Your task to perform on an android device: I want to look through brand-new, size L t-shirts for wearing to my office using the Bewakoof App.
Image 0: 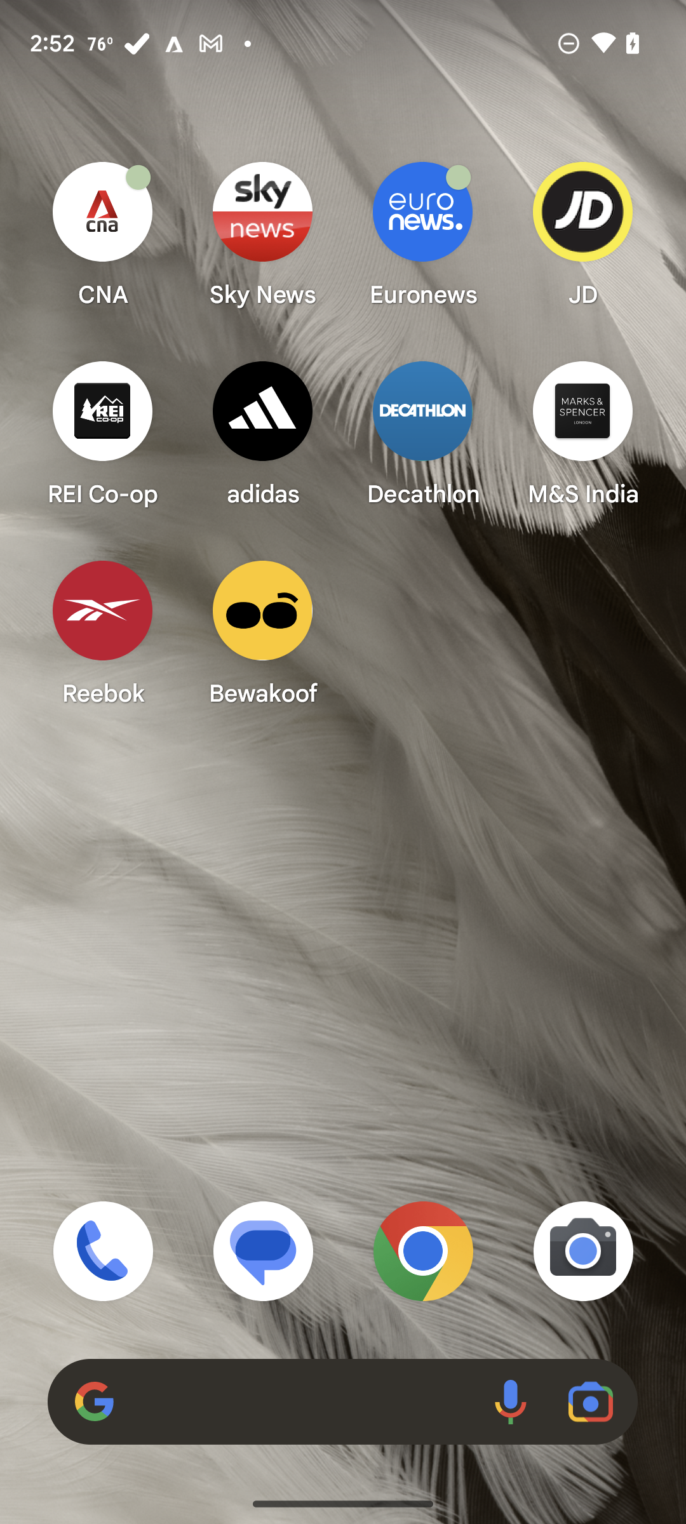
Open Bewakoof app
Step 0: click (263, 631)
Image 1: 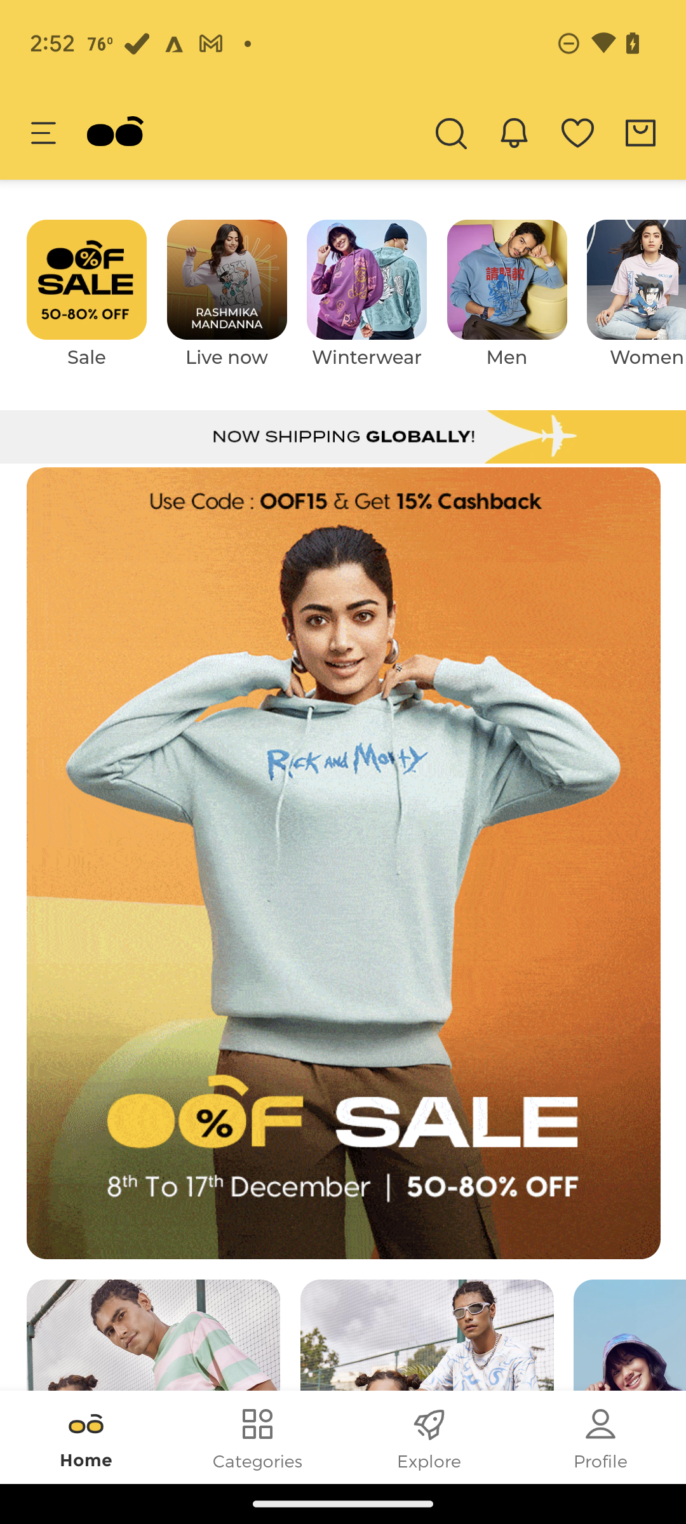
Click on the search icon
Step 1: click (450, 126)
Image 2: 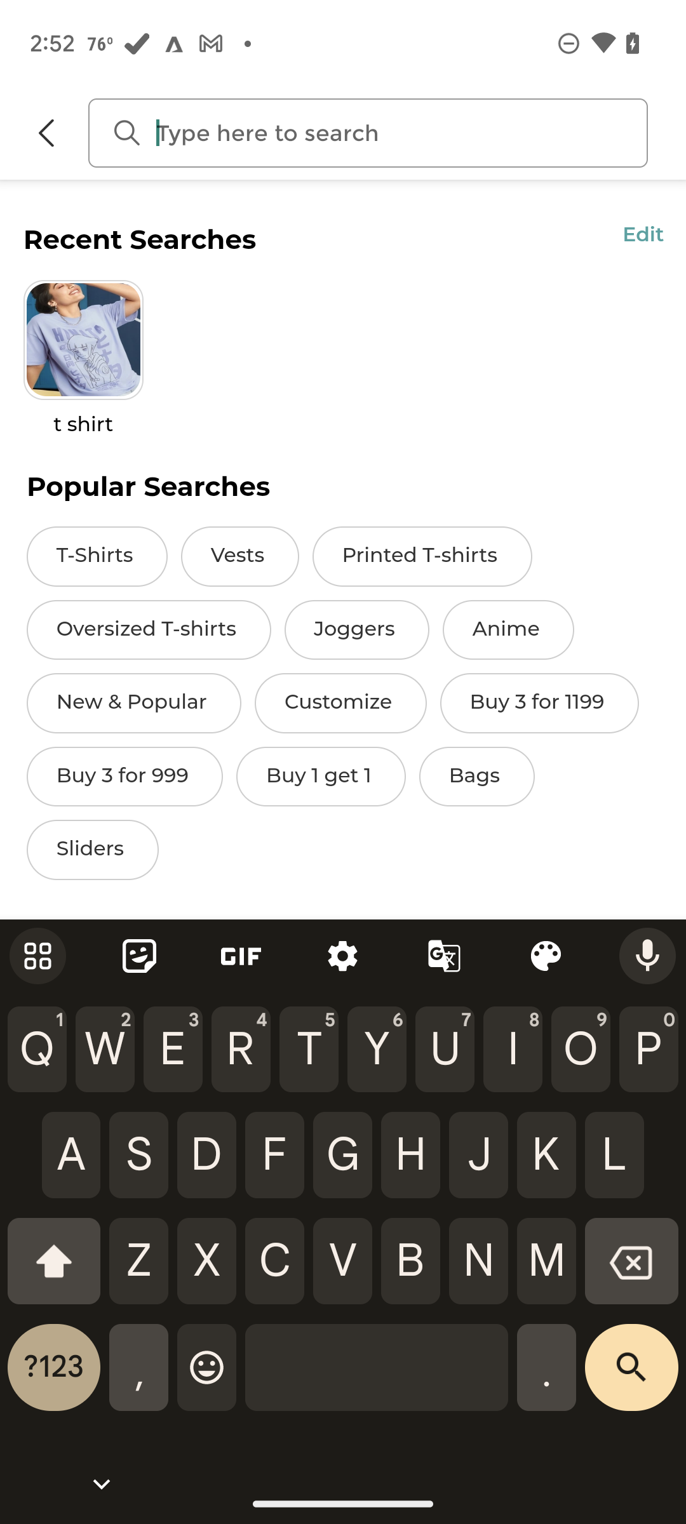
Select T-shirts
Step 2: click (97, 557)
Image 3: 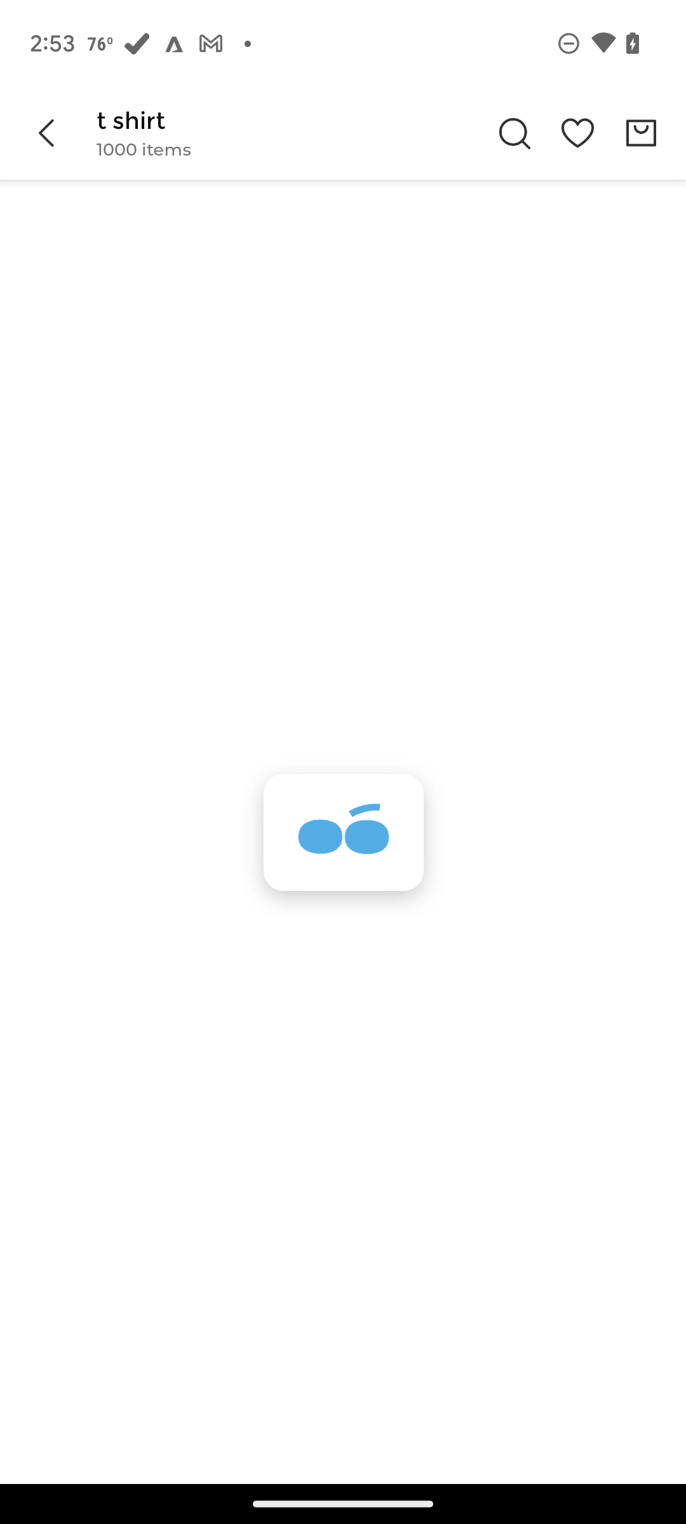
Select T-shirts
Step 3: wait
Image 4: 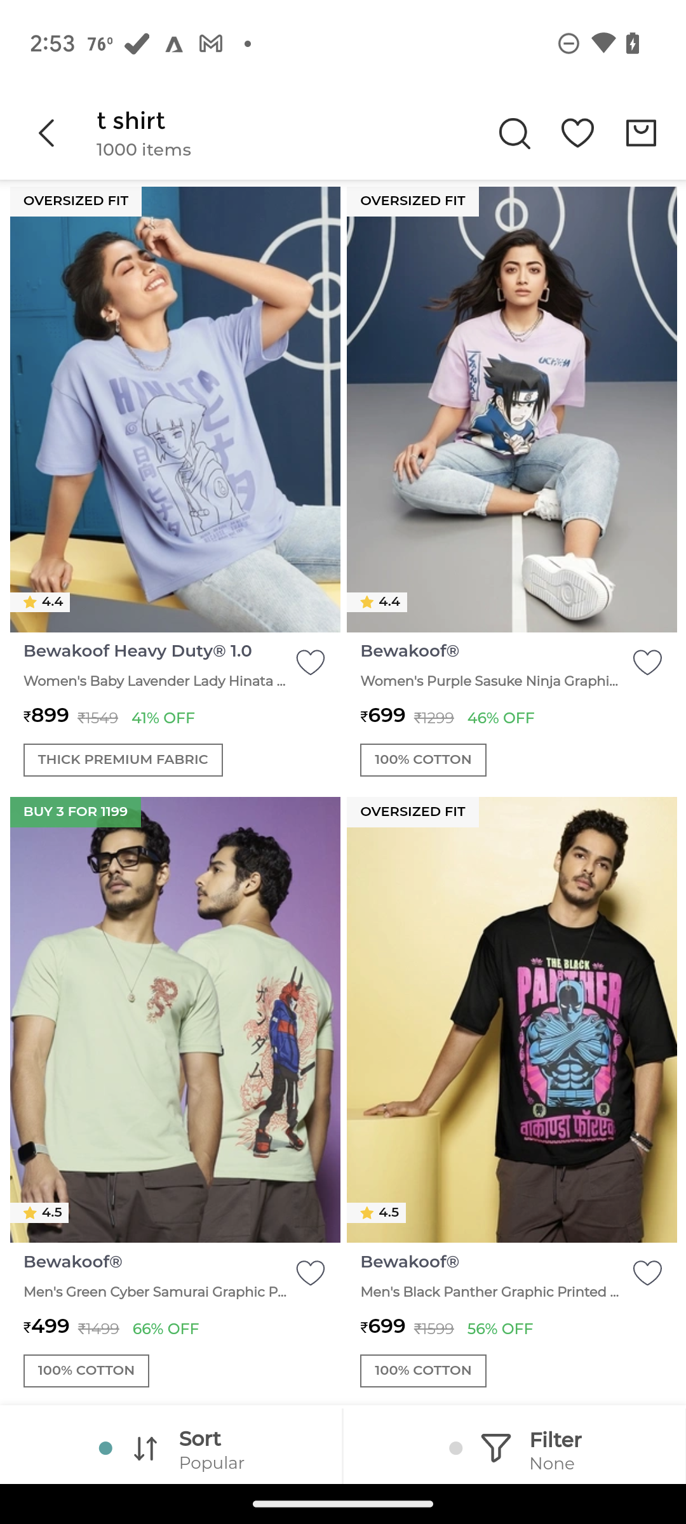
Select filter
Step 4: click (344, 1473)
Image 5: 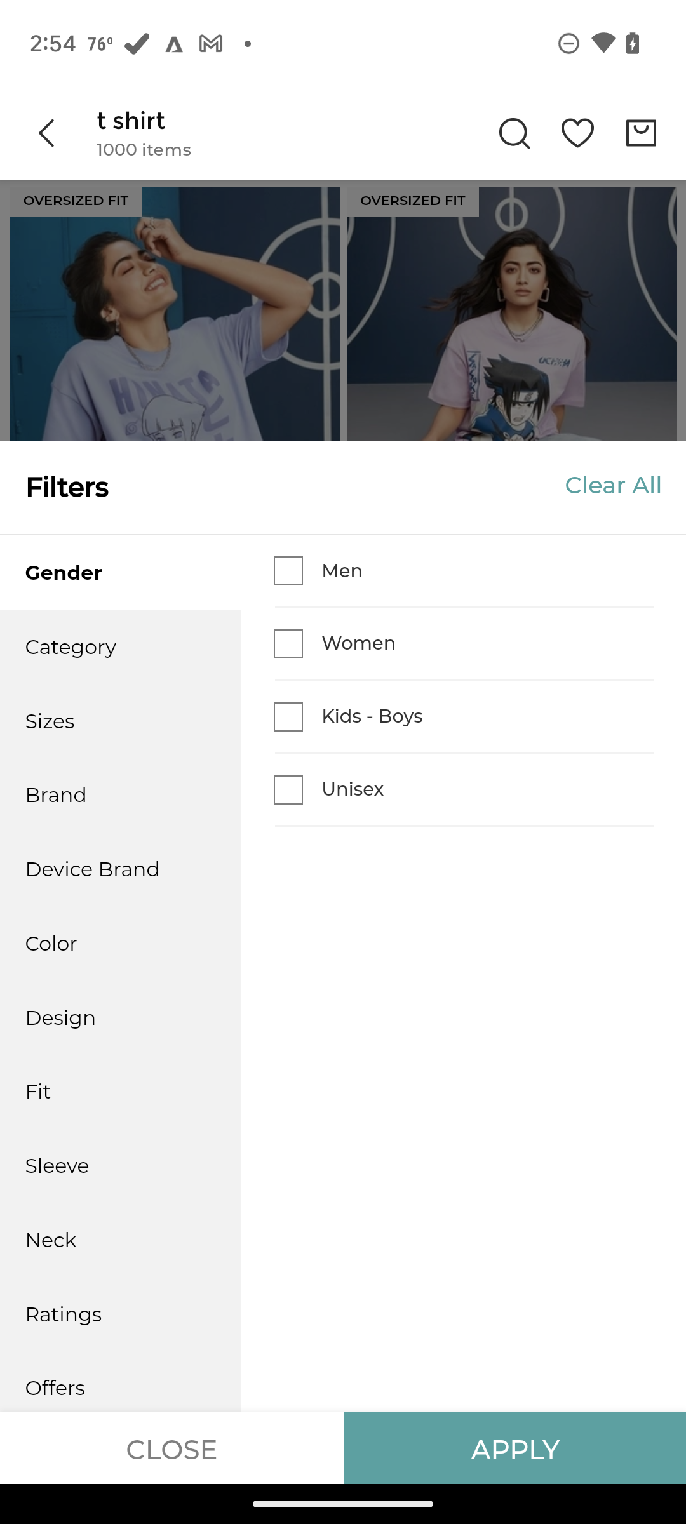
Select size L
Step 5: click (239, 557)
Image 6: 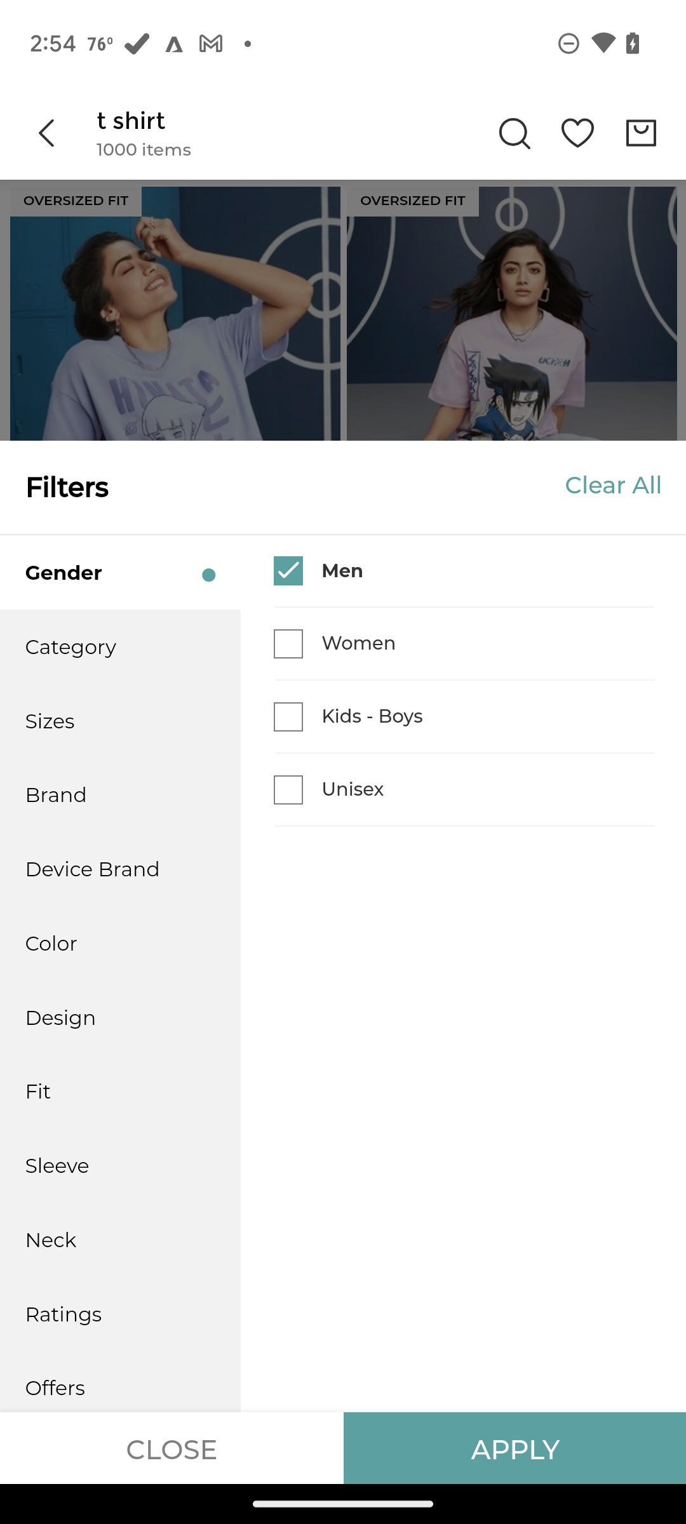
Select size L
Step 6: click (45, 715)
Image 7: 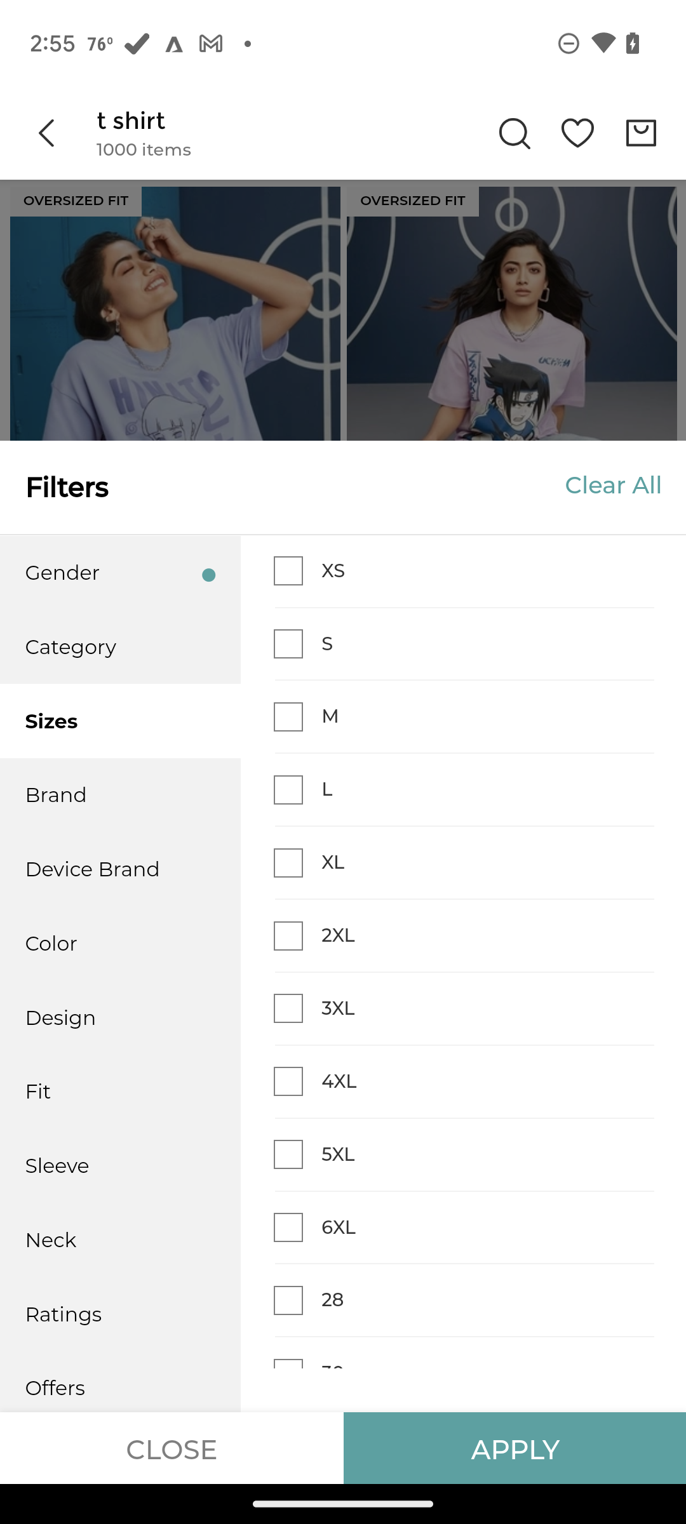
Select size L
Step 7: click (321, 775)
Image 8: 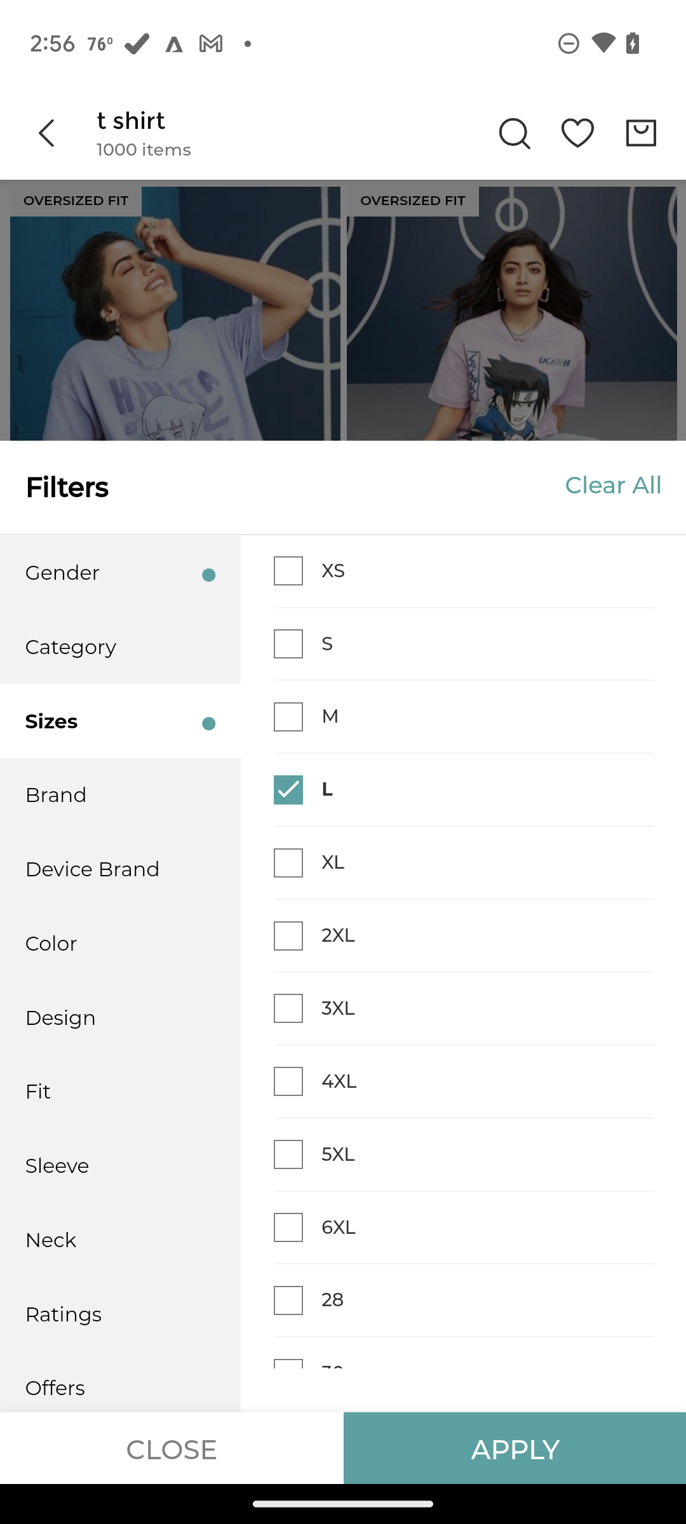
Click on apply
Step 8: click (516, 1448)
Image 9: 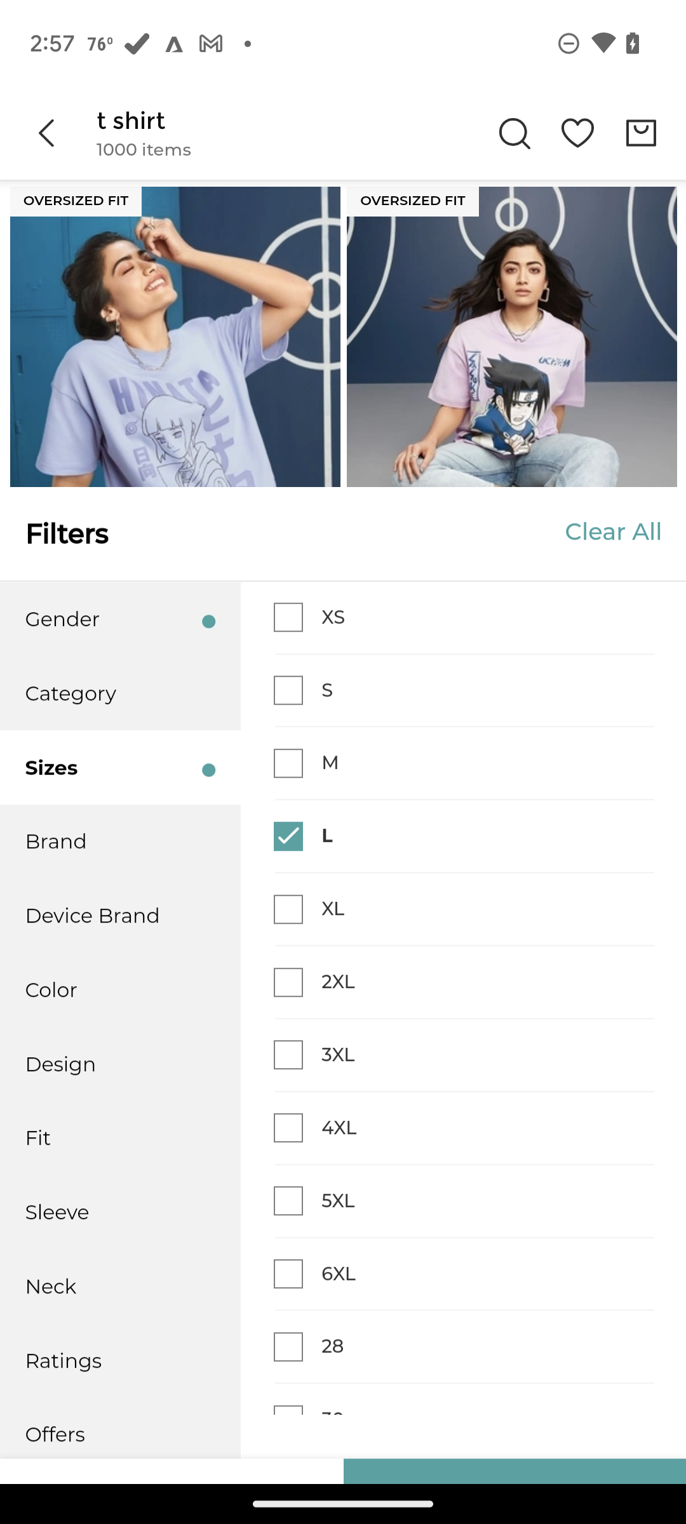
Click on apply
Step 9: wait